Your task to perform on an android device: In the forms.app app , fill the details in the form with first name as DBW , Last name to be Modeling 
Image 0: 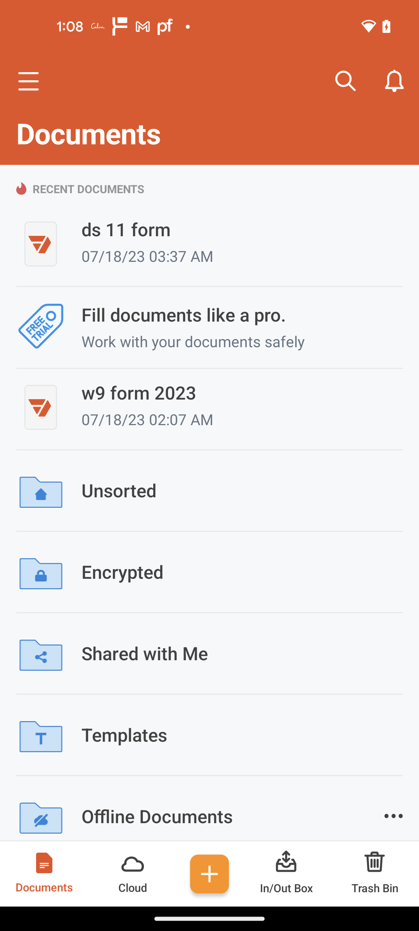
Open the forms.app app
Step 0: open app "forms.app"
Image 1: 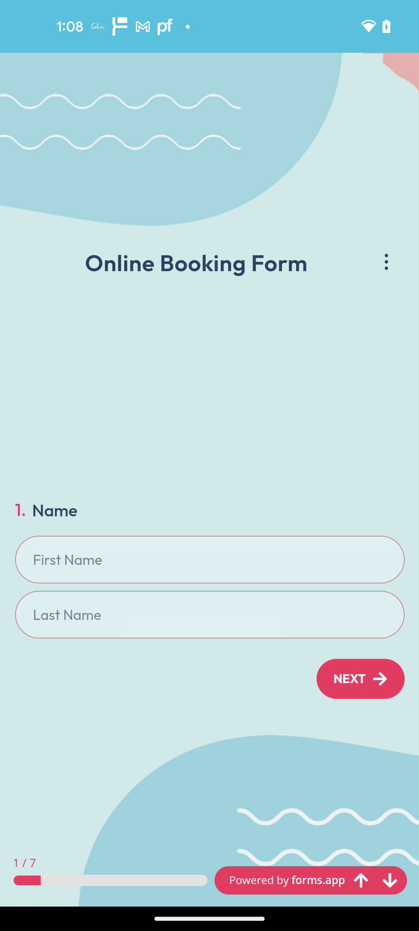
Go to the First Name tab
Step 1: click (209, 559)
Image 2: 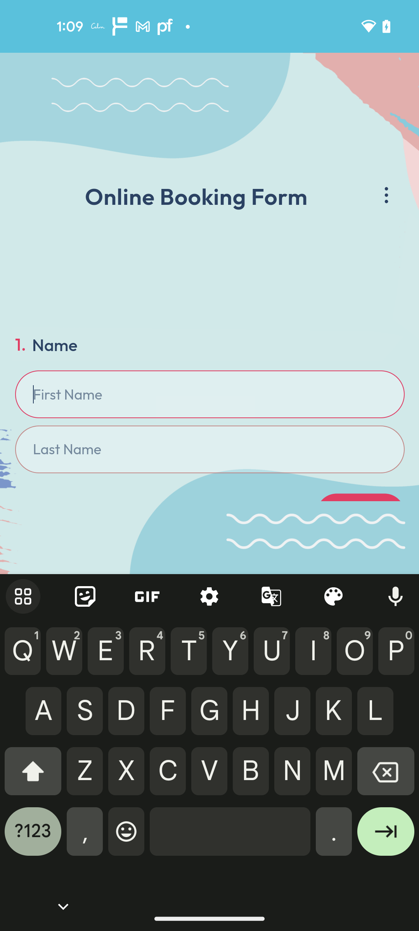
Enter the first name as DBW
Step 2: type "DBW"
Image 3: 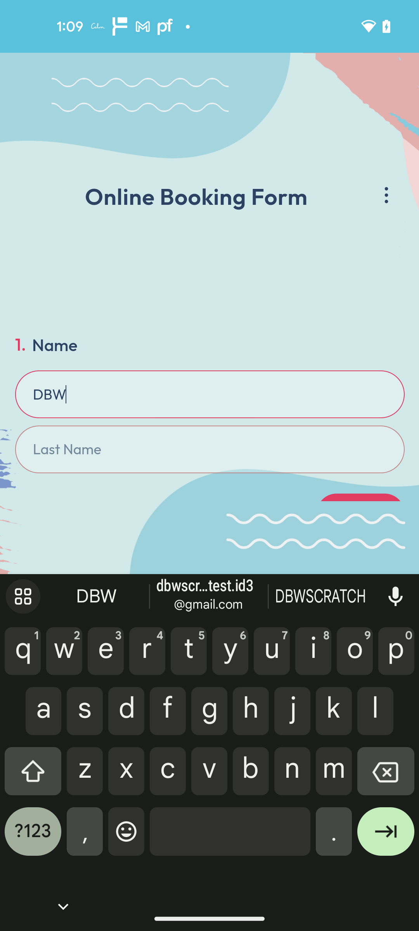
Go to the last name tab
Step 3: click (209, 449)
Image 4: 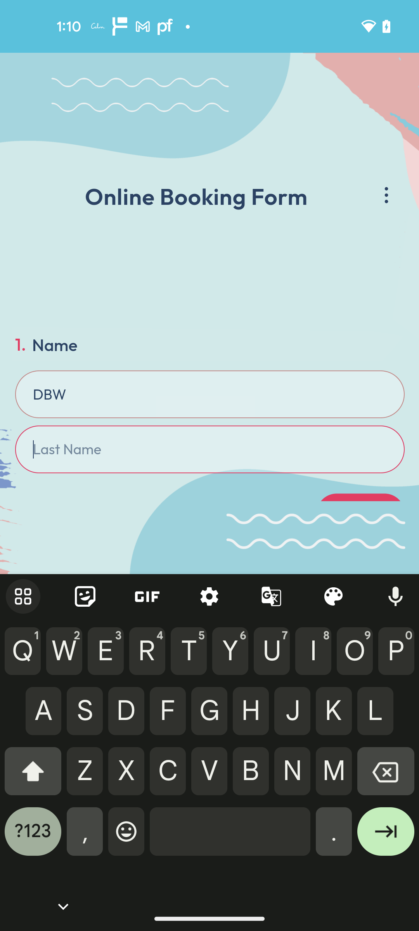
Enter the last name as Modeling
Step 4: type "Modeling"
Image 5: 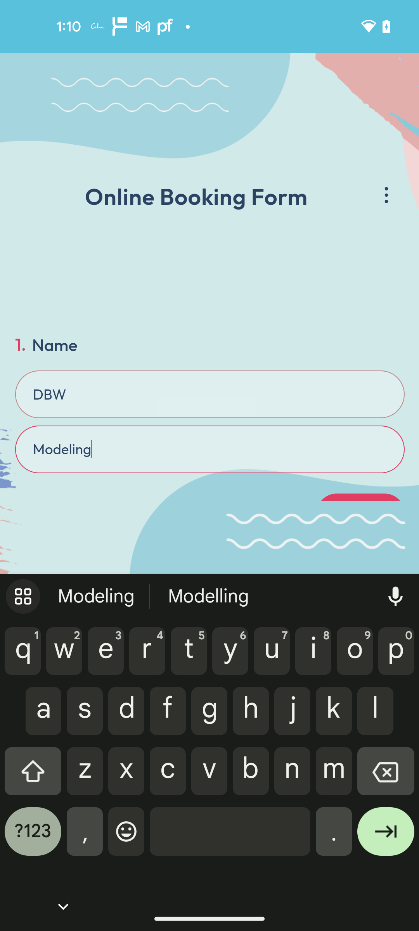
Click on the Arrow forward key from the keyboard
Step 5: click (386, 837)